Your task to perform on an android device: For my work, I am looking for some ideas about the presentation on renewable energy. Can you search for the renewable energy presentation on the Vimeo app?
Image 0: 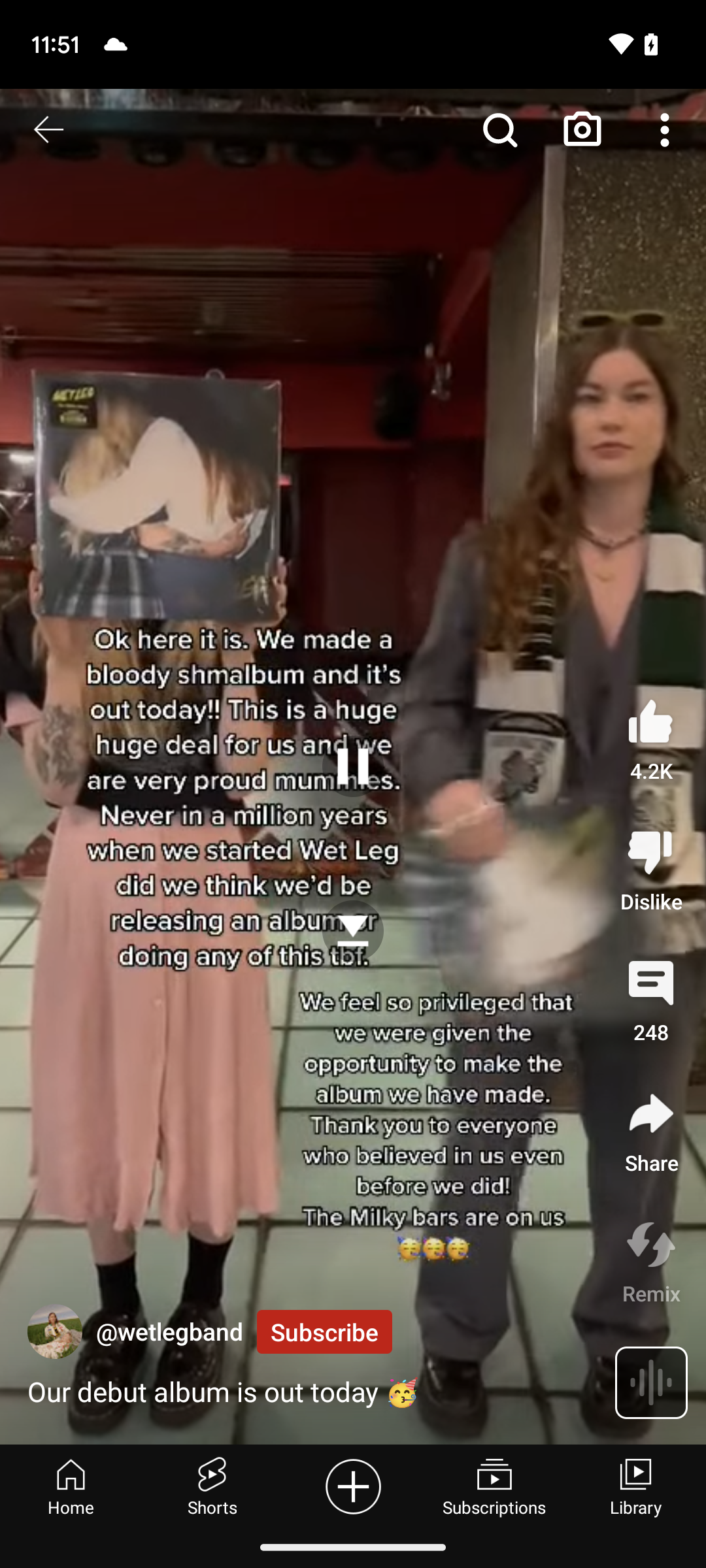
Open the Vimeo app.
Step 0: open app "Vimeo"
Image 1: 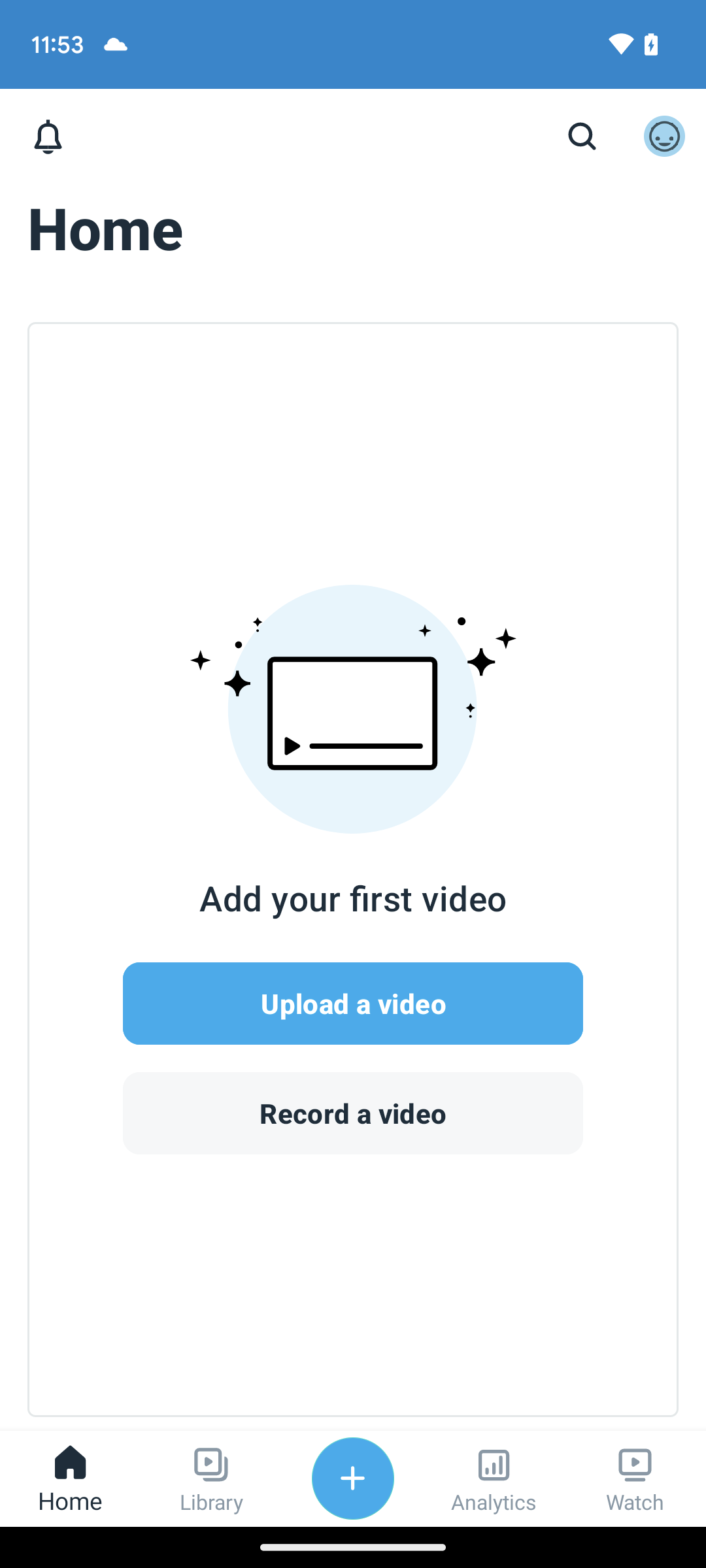
Click on the watch tab at the bottom of the screen.
Step 1: click (635, 1478)
Image 2: 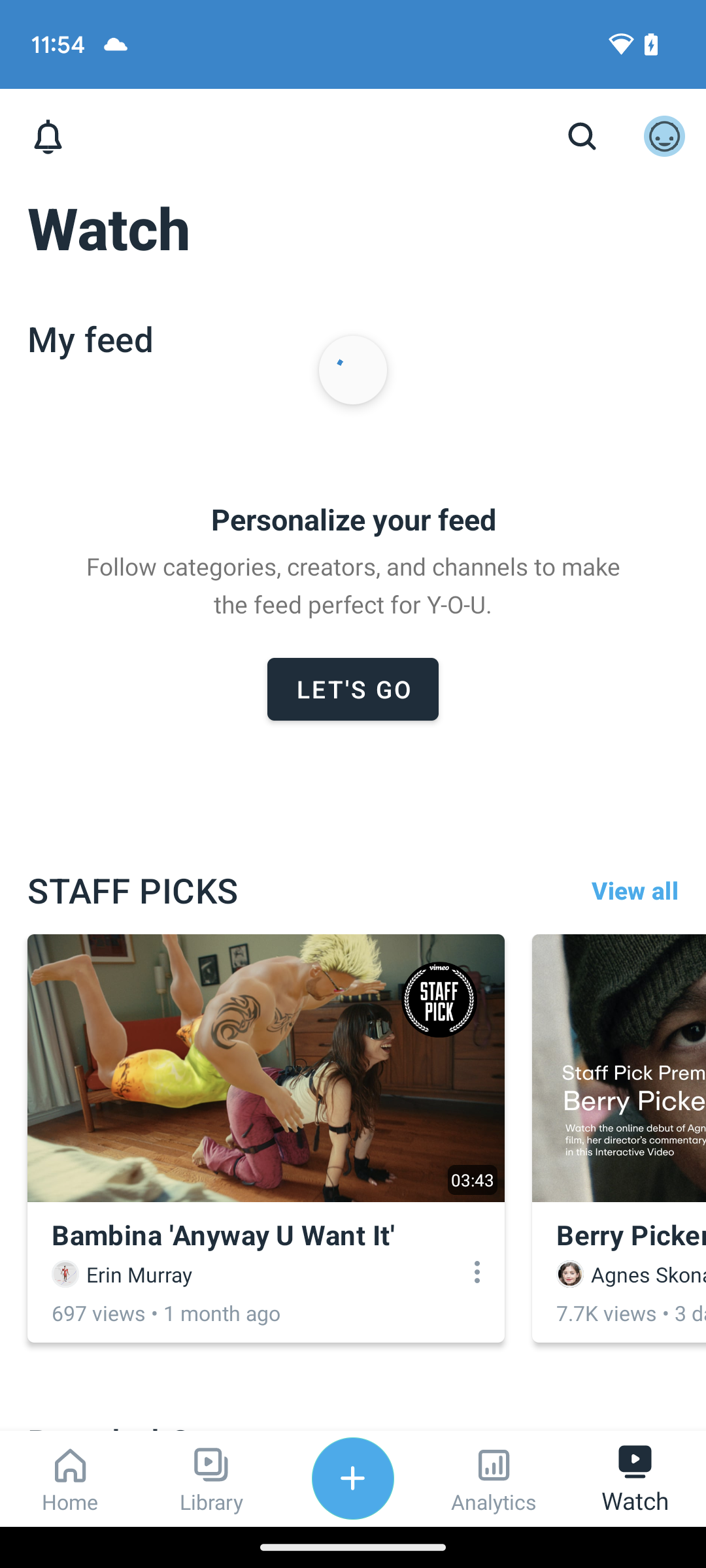
Click on the search icon at the top of the screen.
Step 2: click (582, 137)
Image 3: 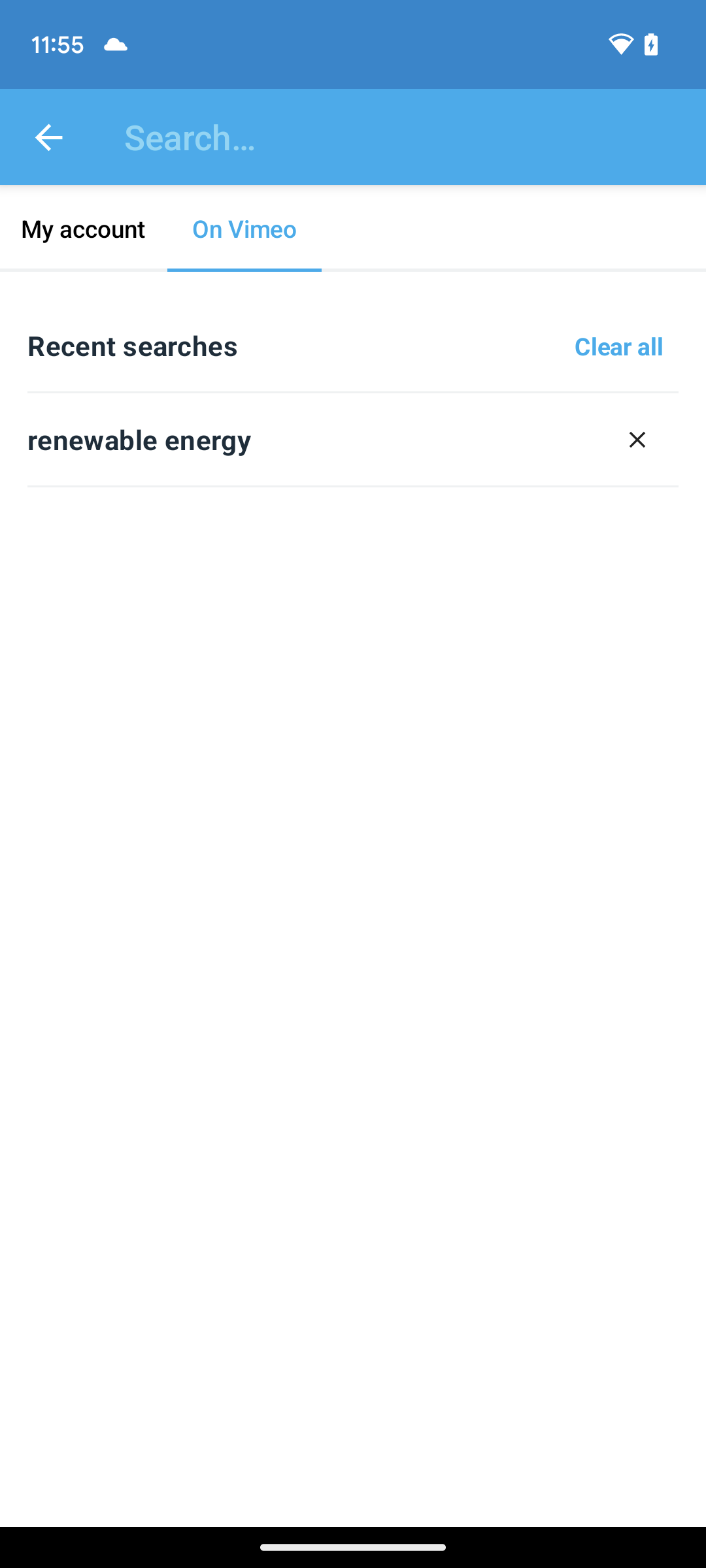
At the top of the screen,click on the search bar.
Step 3: click (411, 137)
Image 4: 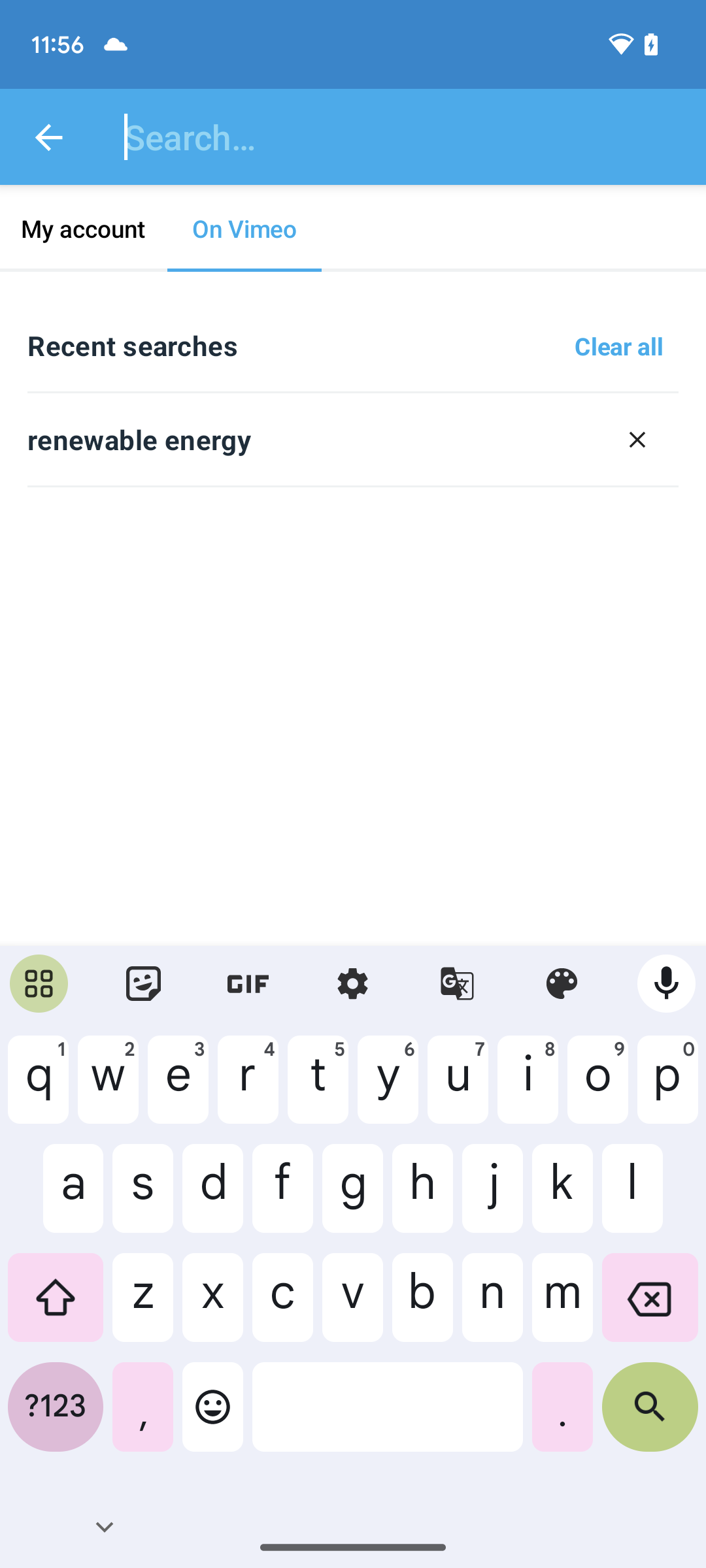
Type renewable energy presentation in the search bar.
Step 4: type "renewable energy presentation"
Image 5: 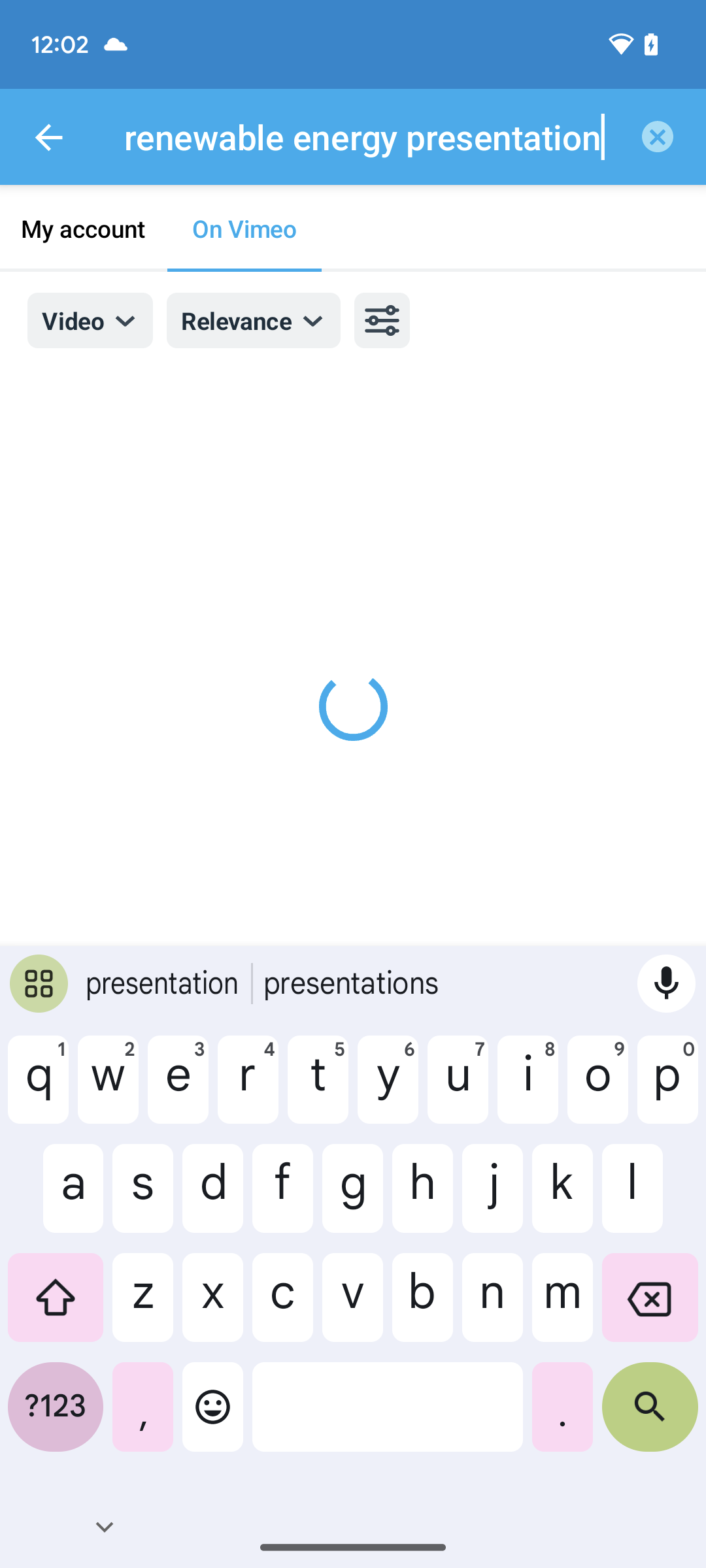
Click on the search icon at the bottom-right of the keyboard.
Step 5: click (650, 1417)